Your task to perform on an android device: Go to the Digical app and create an event for fitness with yoga on August 10, 2023, for 30 minutes from 12:00 p.m. to 12:30 p.m. at the Gurugram location.
Image 0: 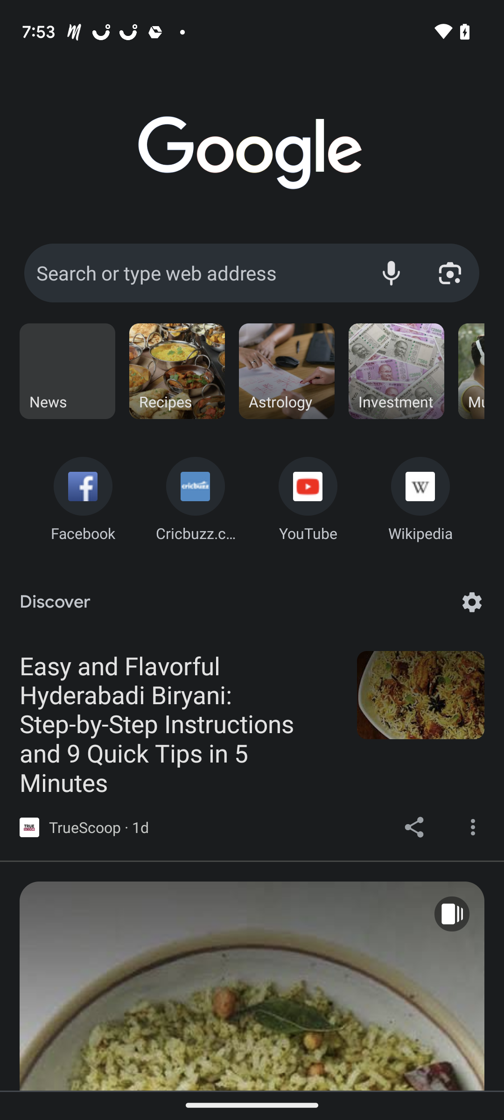
Open the Digical app.
Step 0: open app "DigiCal"
Image 1: 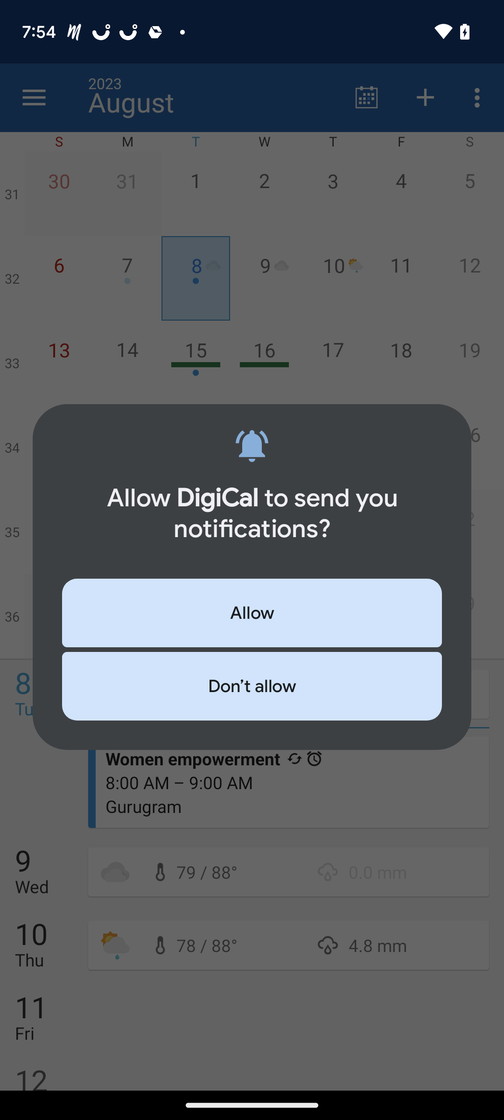
Click on the allow.
Step 1: click (252, 613)
Image 2: 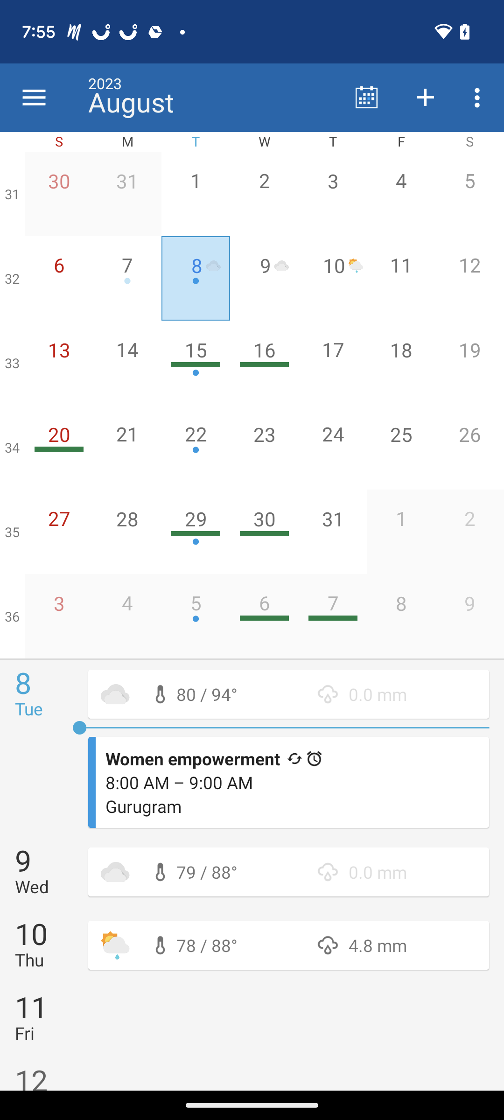
Click on the +icon on the top right side of the screen.
Step 2: click (426, 98)
Image 3: 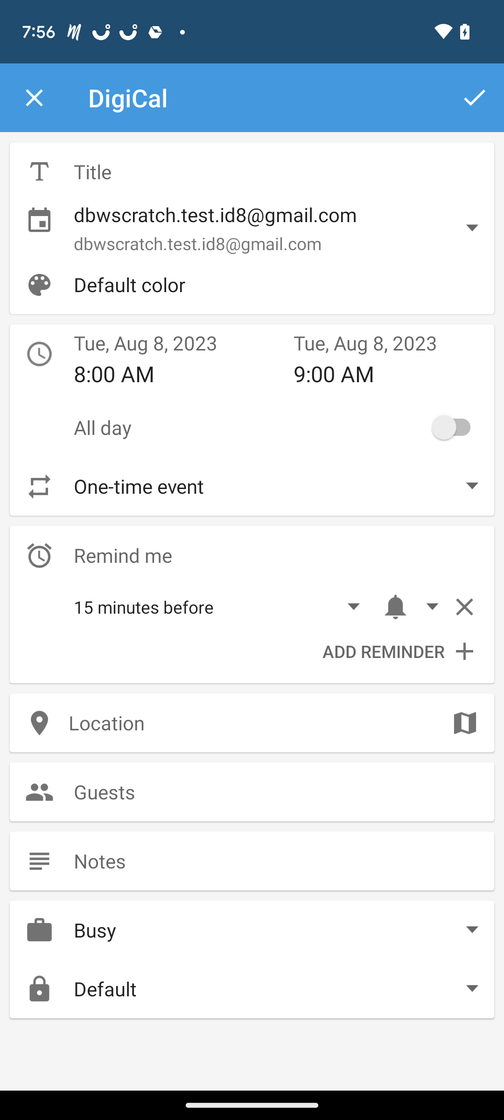
Click on the title bar at the top of the screen.
Step 3: click (279, 171)
Image 5: 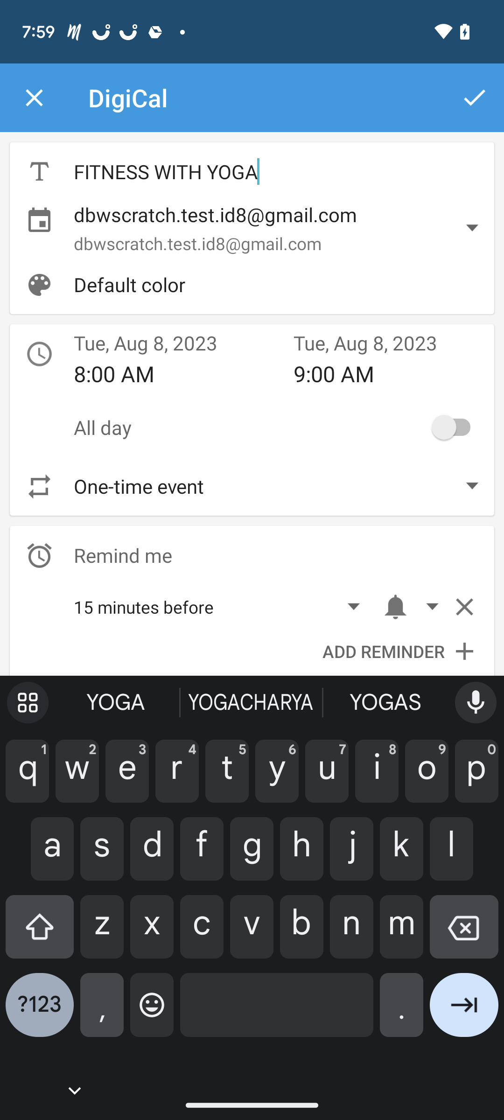
Click on the date displayed on the screen.
Step 5: click (174, 341)
Image 6: 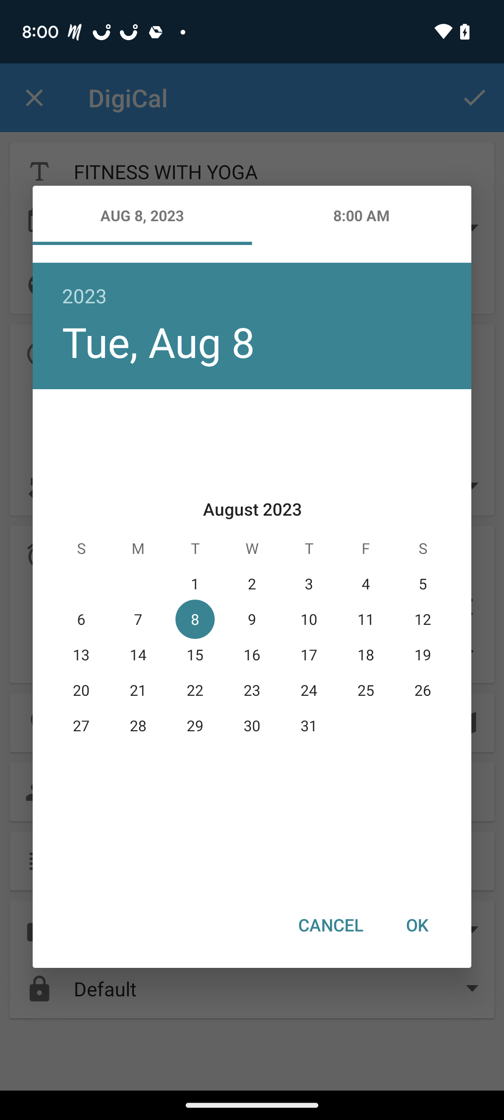
Click on the date. august 10
Step 6: click (304, 620)
Image 7: 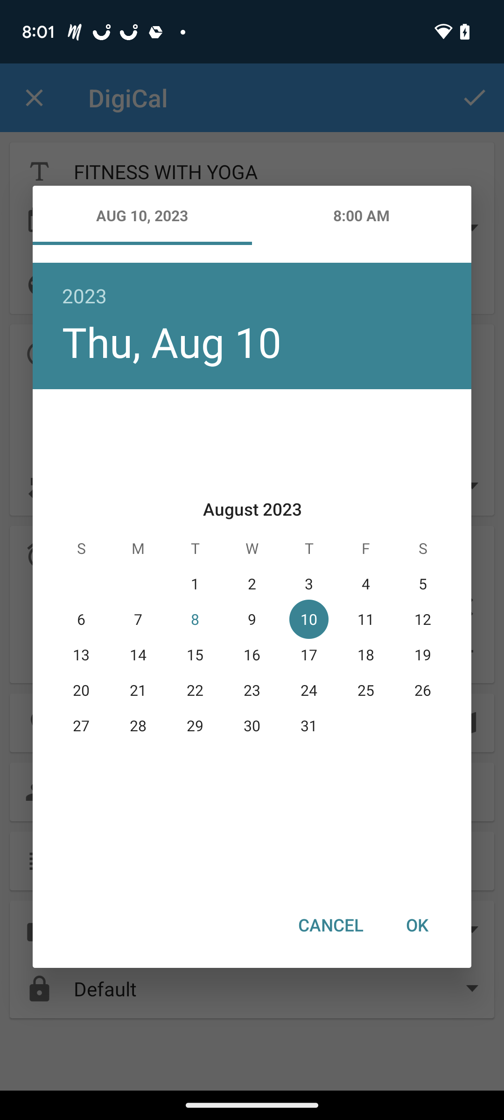
Click on OK on the bottom right side of the calendar.
Step 7: click (417, 924)
Image 8: 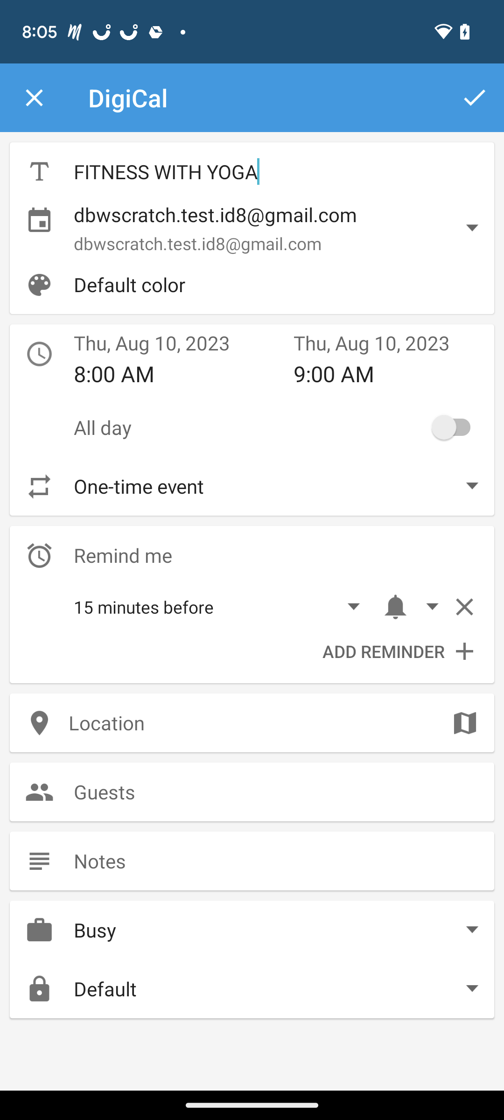
Click on the time displayed on the left side.
Step 8: click (174, 378)
Image 9: 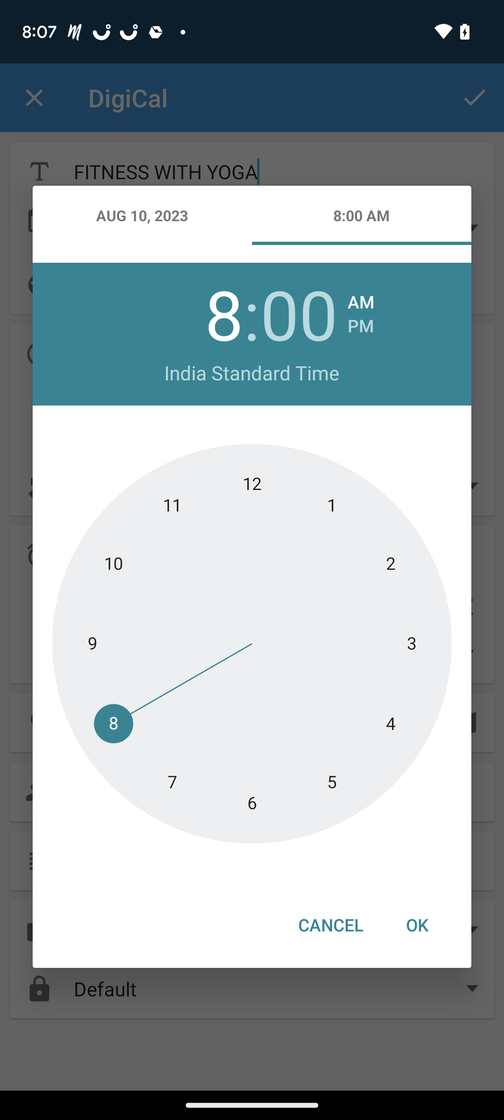
set the time at 12:00.
Step 9: click (253, 478)
Image 10: 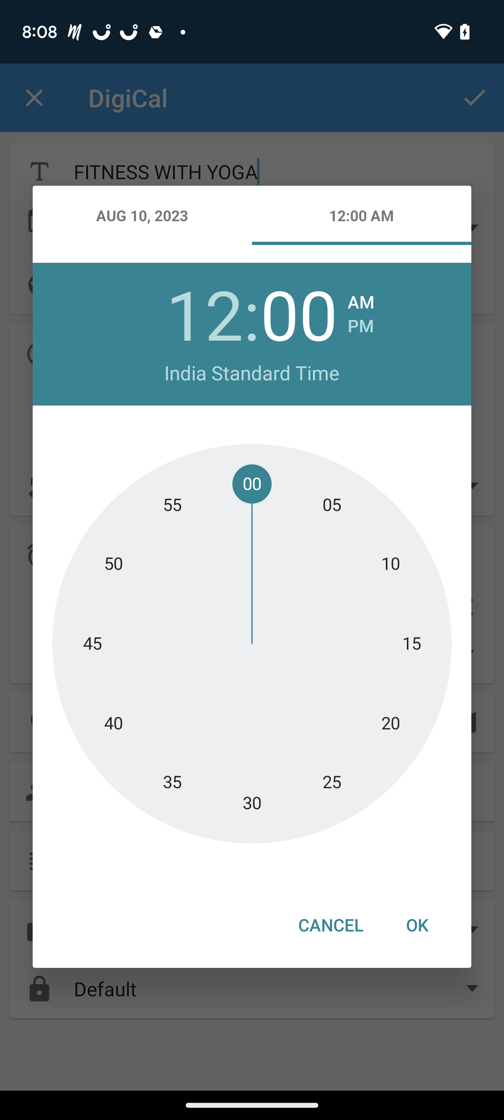
Click on the pm
Step 10: click (361, 325)
Image 11: 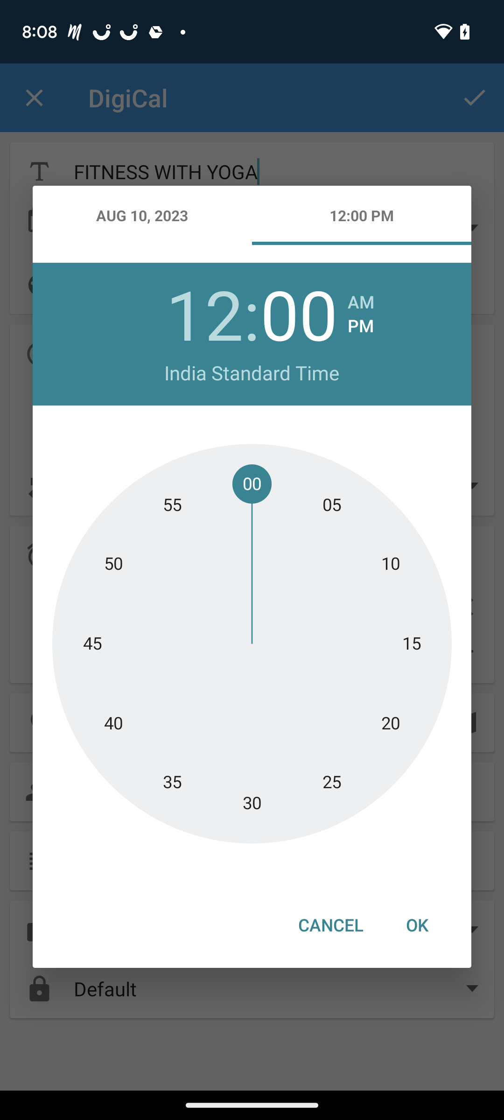
Click on OK on the bottom right side of the clock.
Step 11: click (417, 924)
Image 12: 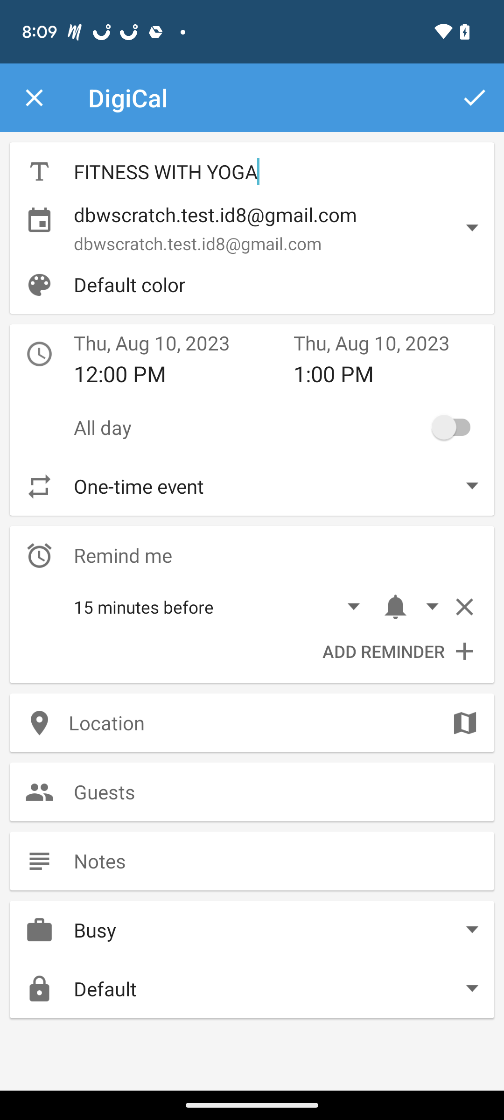
Click on the time displayed on the Right  side.
Step 12: click (393, 378)
Image 13: 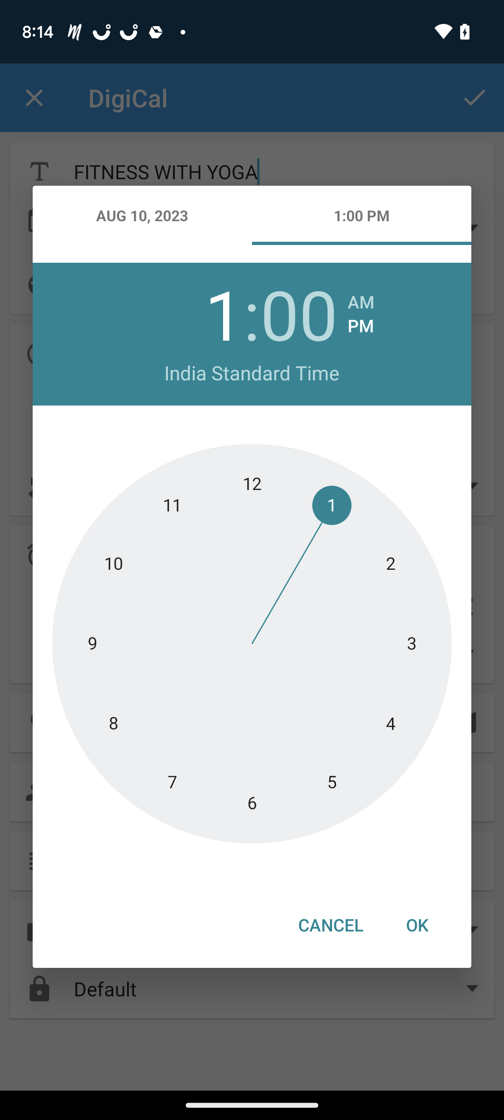
Set the time to 12:30.
Step 13: click (249, 481)
Image 14: 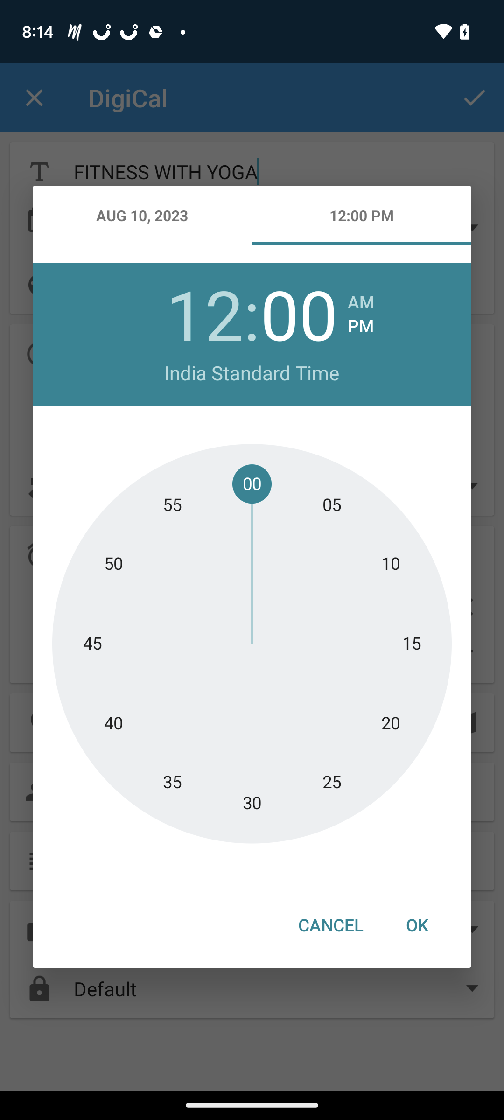
Set the time to 12:30.
Step 14: click (256, 805)
Image 15: 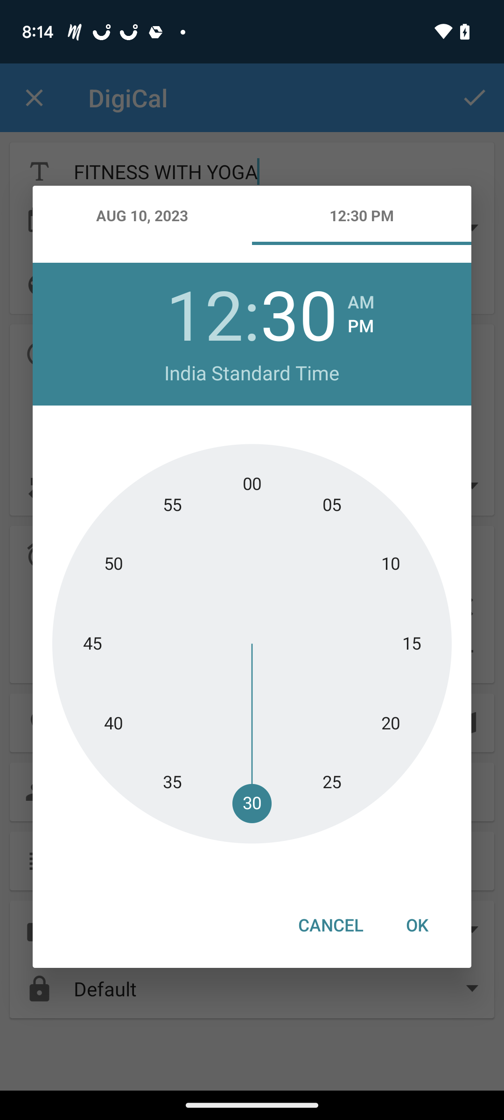
Click on OK on the bottom right side of the clock.
Step 15: click (417, 924)
Image 16: 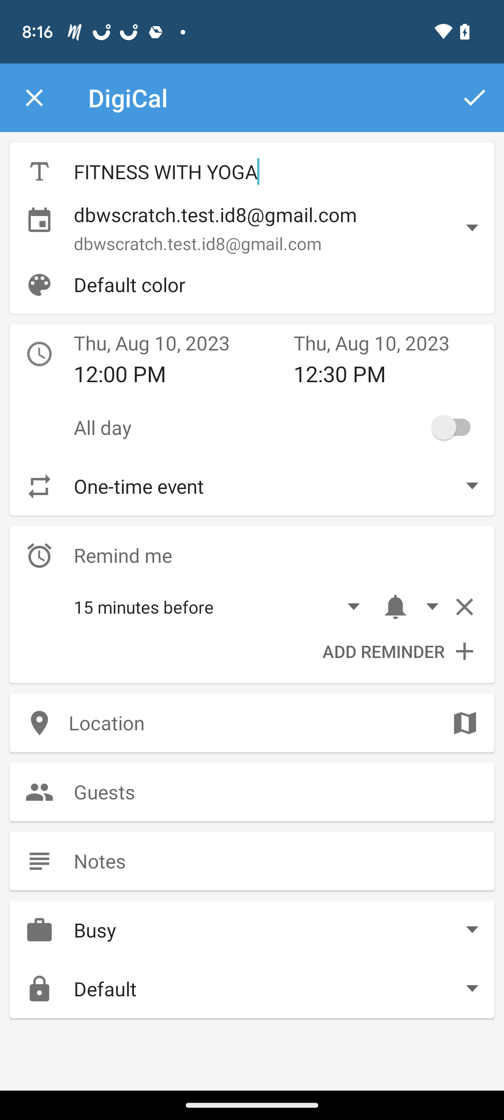
click on the location.
Step 16: click (252, 723)
Image 17: 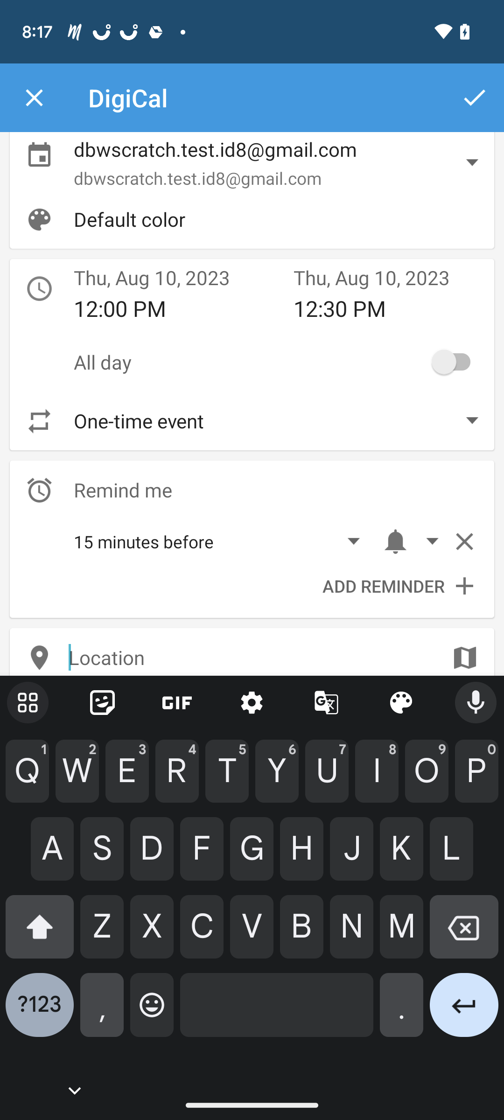
Type Gurugram in the location.
Step 17: type "GURUGRAM"
Image 18: 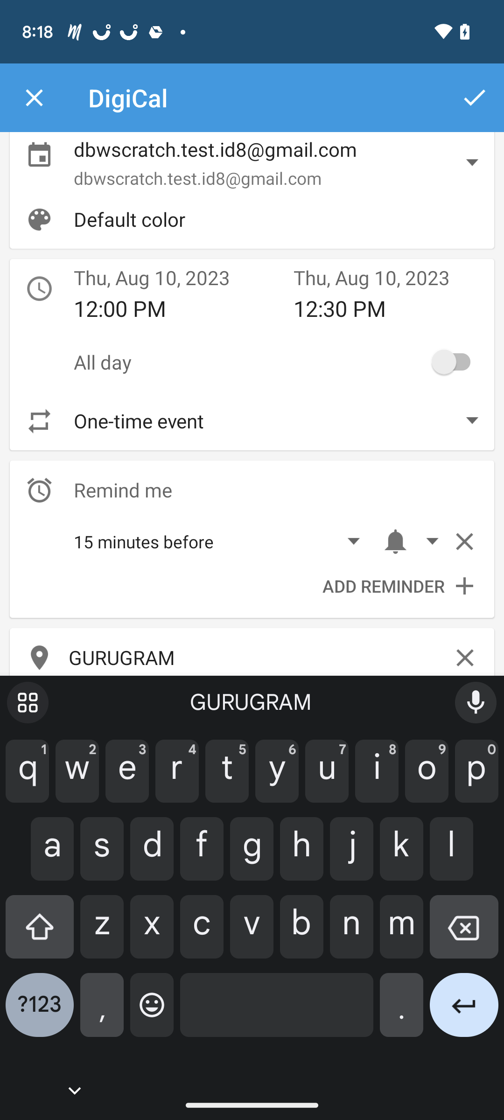
Click on go ahead arrow on the bottom right side of the keyboard..
Step 18: click (464, 1012)
Image 19: 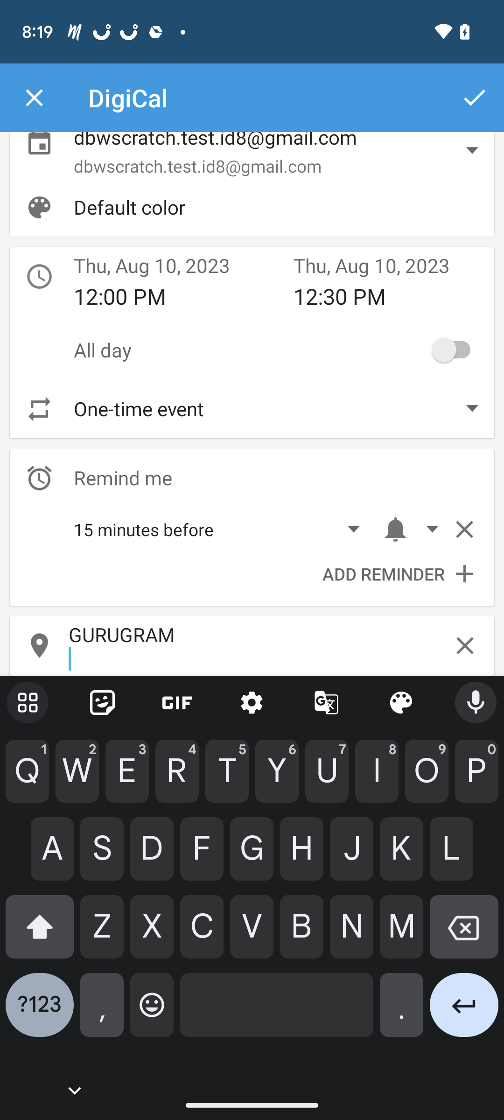
click on tick icon on the right side of the screen.
Step 19: click (474, 98)